Your task to perform on an android device: I liked the black satin shirt so I would like to compare it's price with other similar shirts.
Image 0: 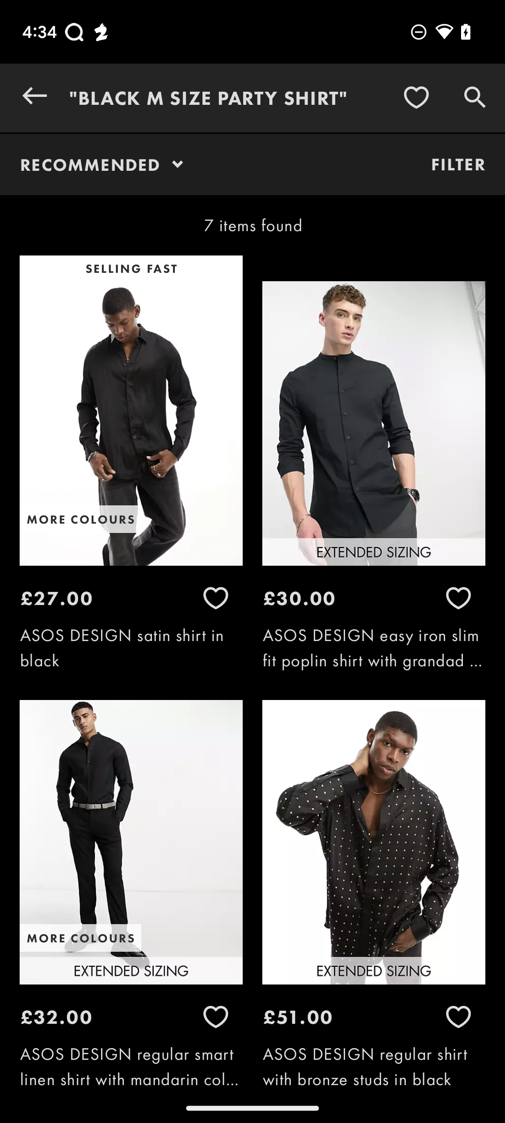
Click on the first shirt suggestion.
Step 0: click (131, 463)
Image 1: 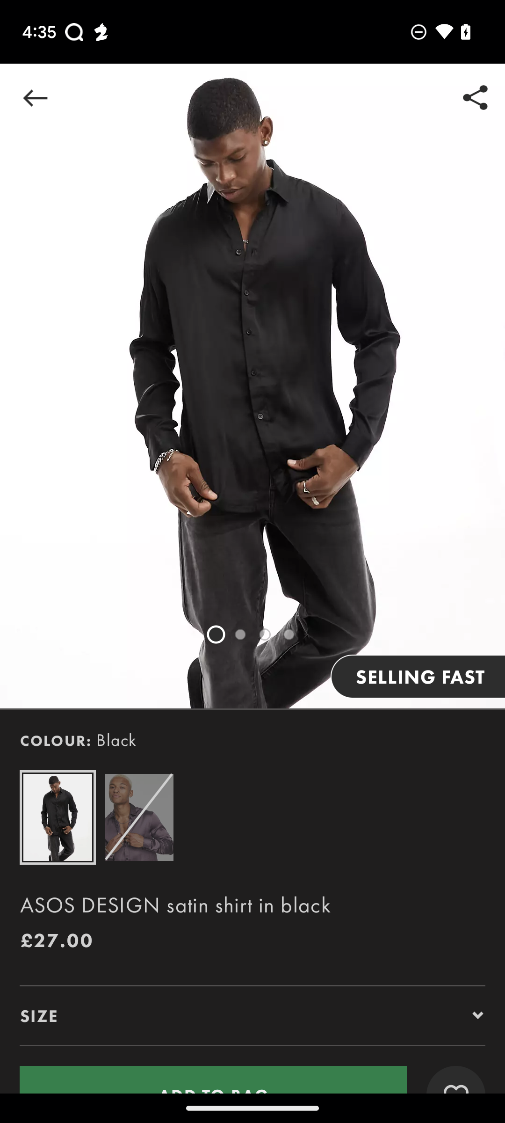
Swipe up to view more options.
Step 1: scroll down
Image 2: 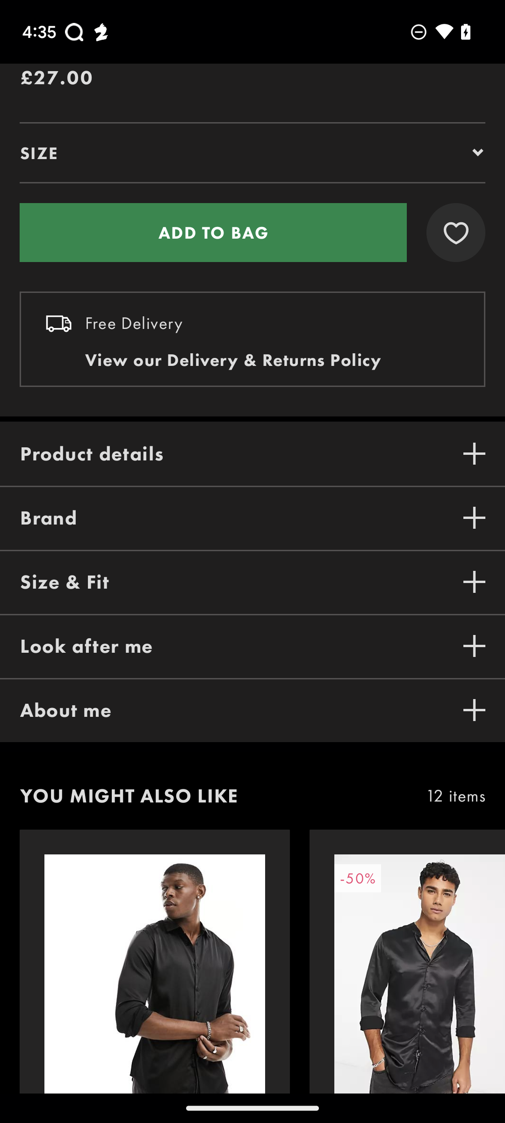
Swipe up to view more options.
Step 2: scroll down
Image 3: 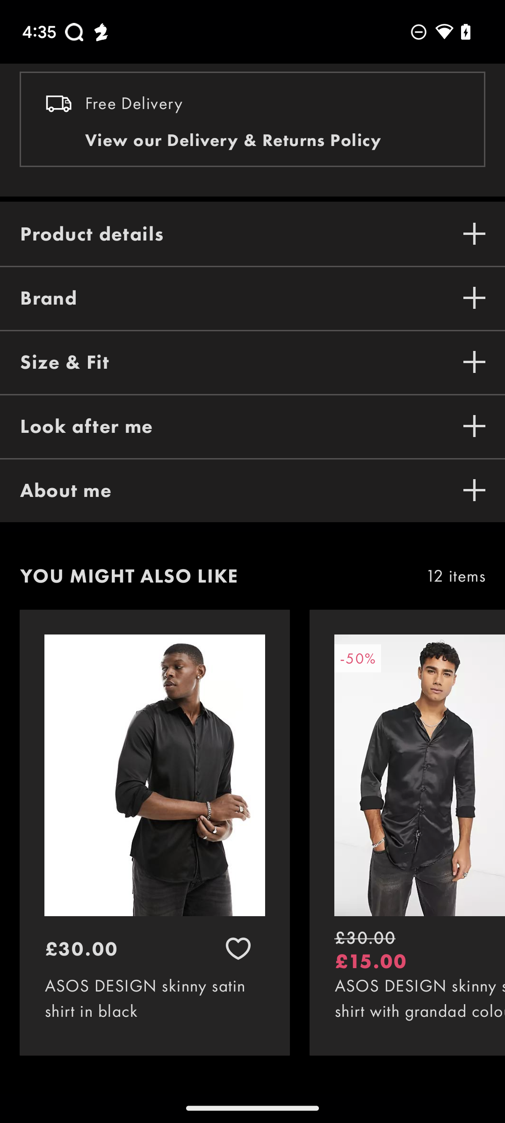
Swipe left on the similar items to view more.
Step 3: scroll right